Your task to perform on an android device: In order to assess my understanding of Decimal Fraction , i would like to use math app to practice the decimal fraction questions 
Image 0: 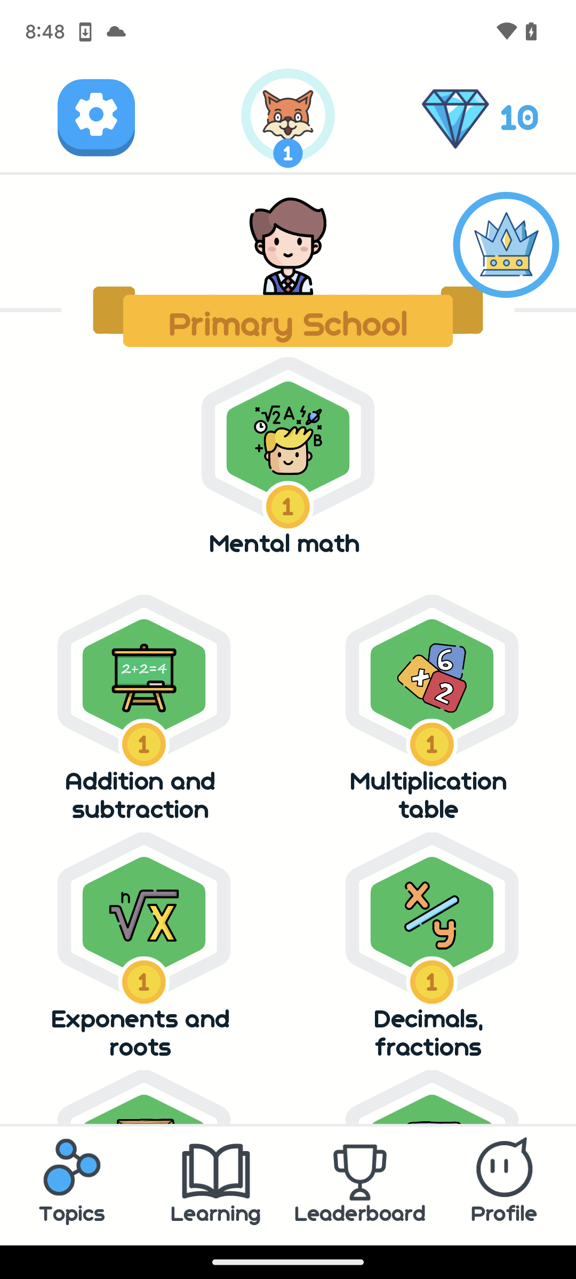
click on decimal fractions at lower right side  of the screen 
Step 0: click (399, 985)
Image 1: 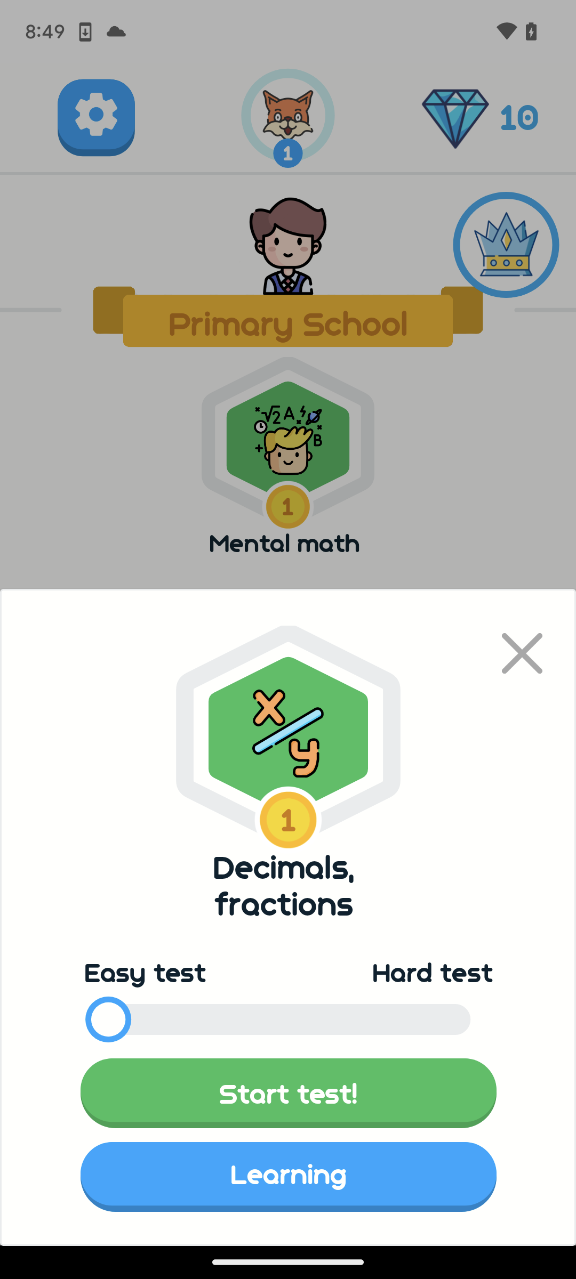
click on start test button at lower center of the screen 
Step 1: click (258, 1088)